Your task to perform on an android device: I am done with the current workout , reset the stopwatch for next workout plan .
Image 0: 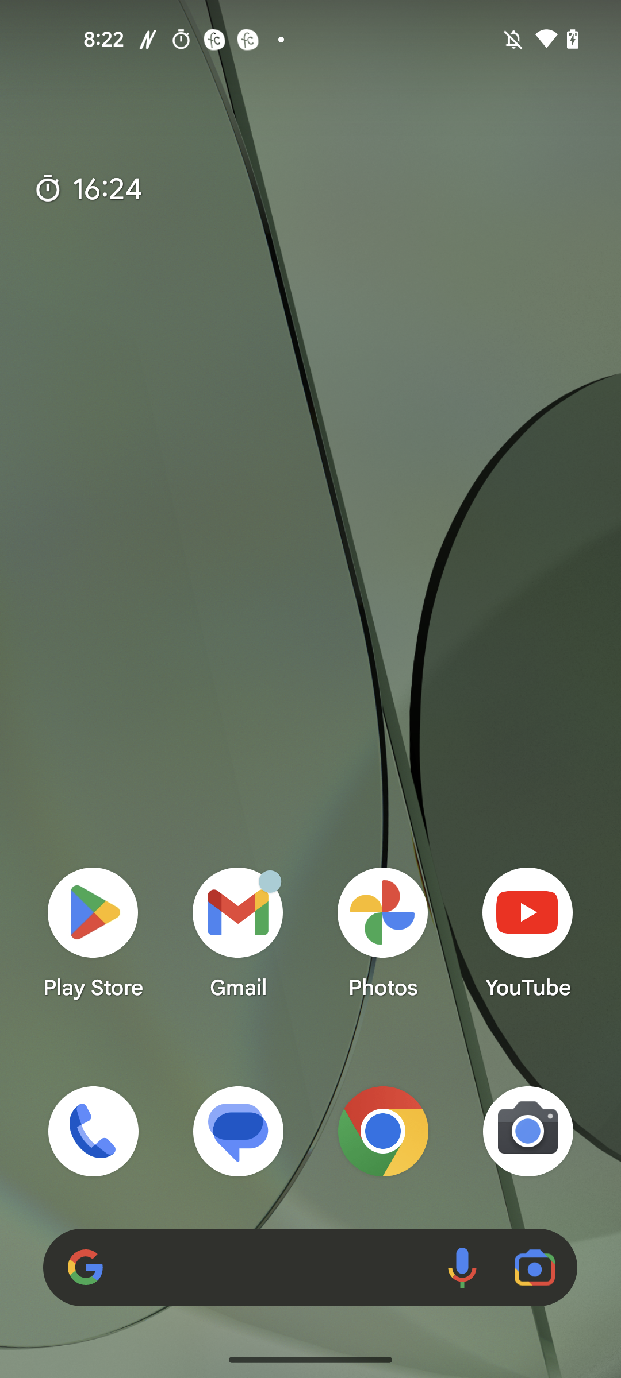
Open the clock app
Step 0: open app "Clock"
Image 1: 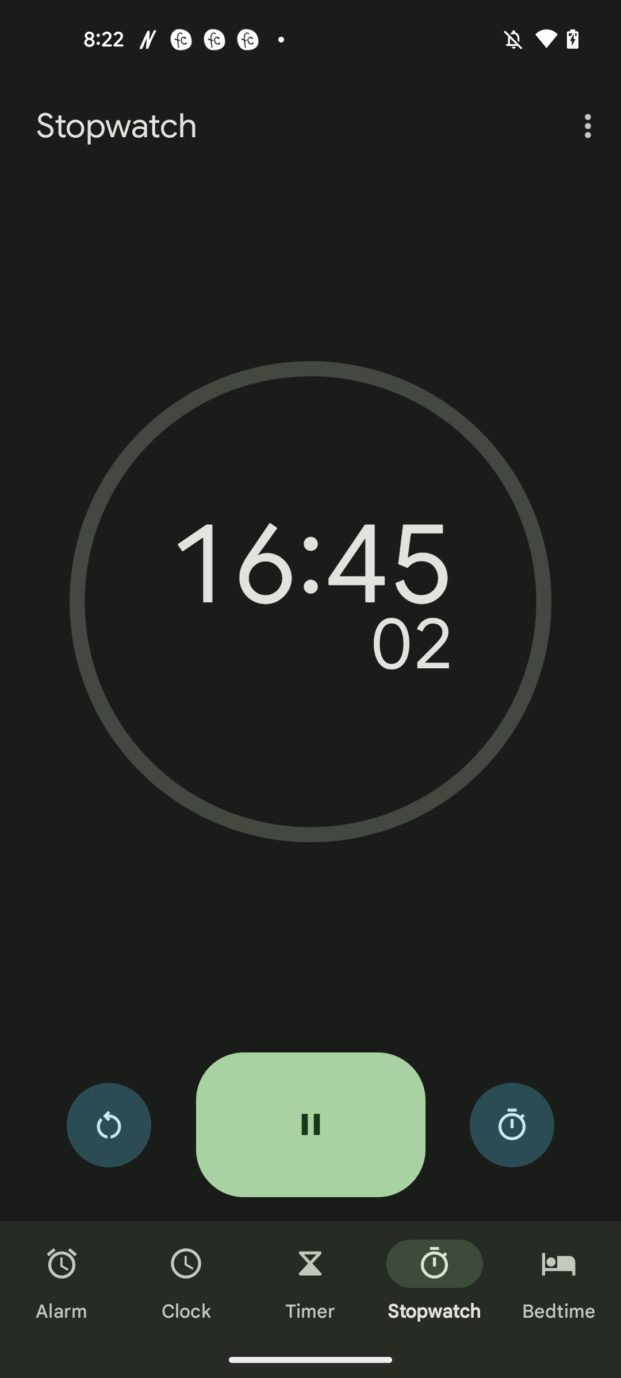
Click on the reset button at the left side of the pause button
Step 1: click (109, 1125)